Your task to perform on an android device: I wish to monitor my everyday exercise and activity. In order to do this, create an account in the Google Fit app.
Image 0: 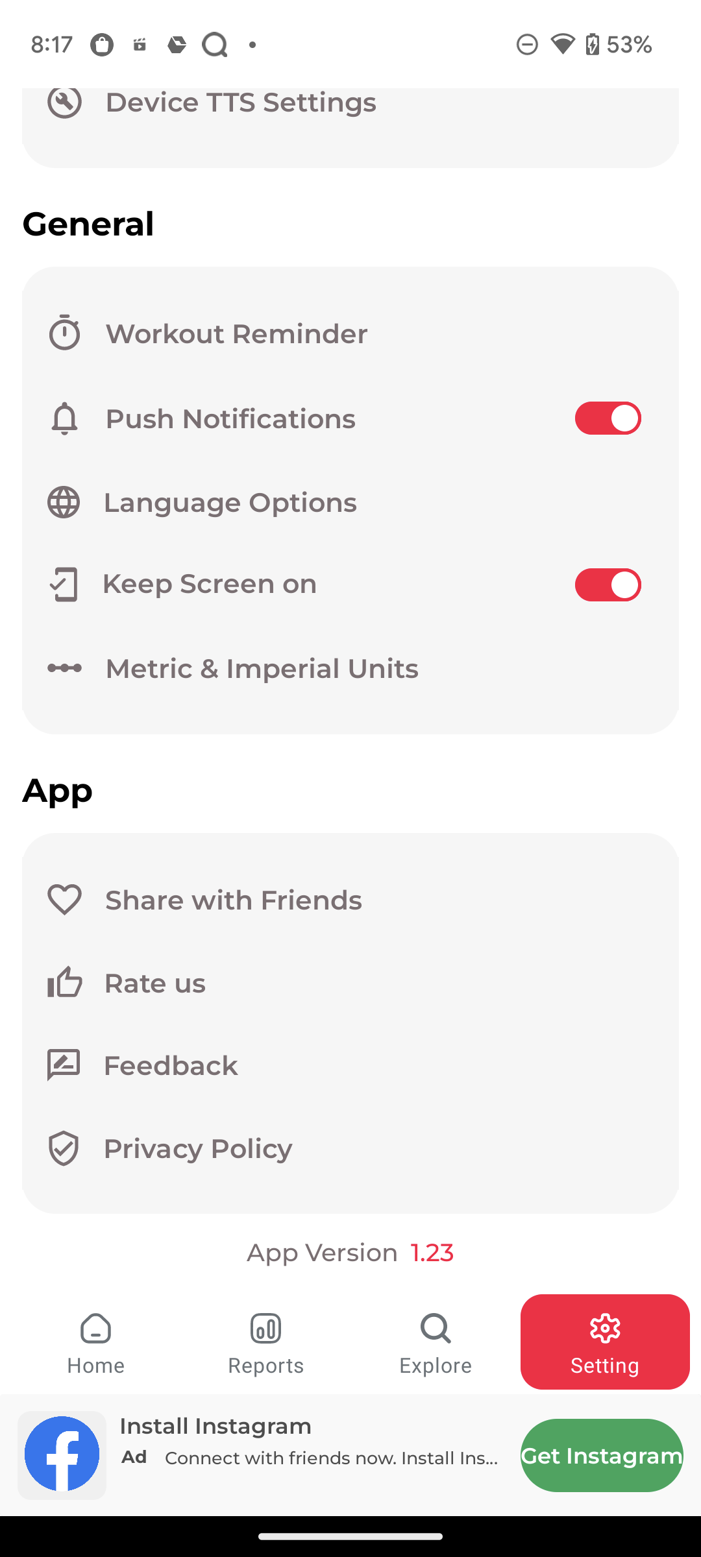
Open Fit App
Step 0: open app "Fit"
Image 1: 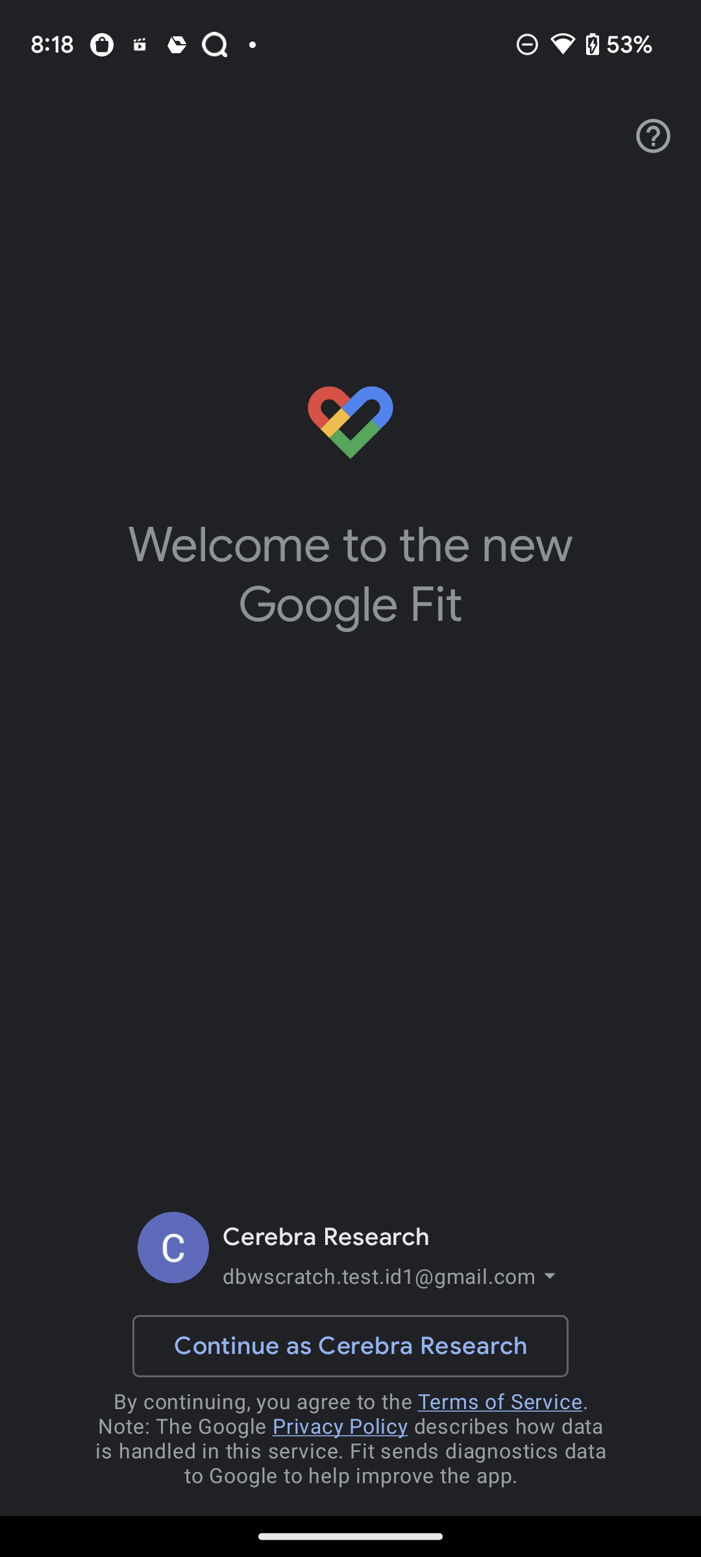
Click on the Drop down of Cerebra Research
Step 1: click (379, 1275)
Image 2: 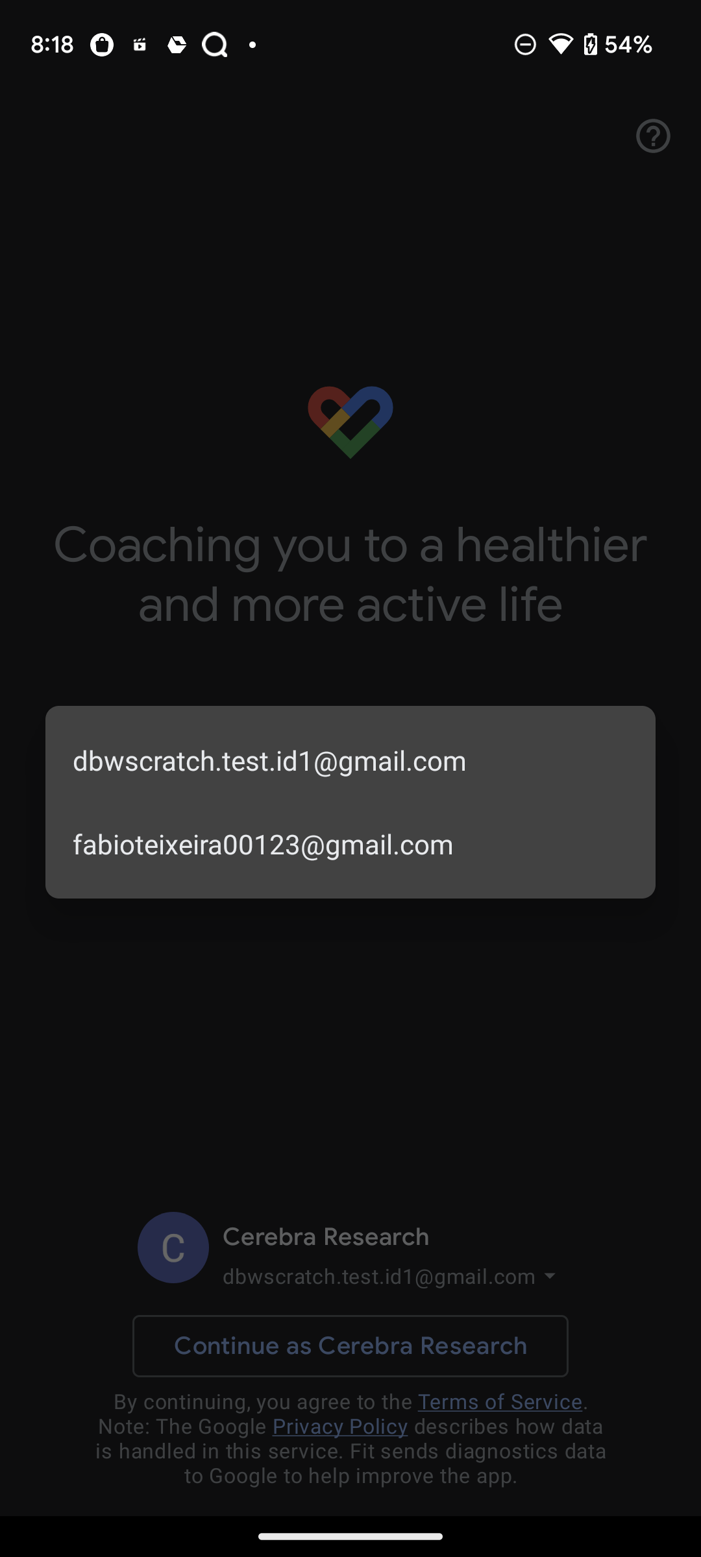
Select fabioteixeira00123@gmail.com
Step 2: click (350, 843)
Image 3: 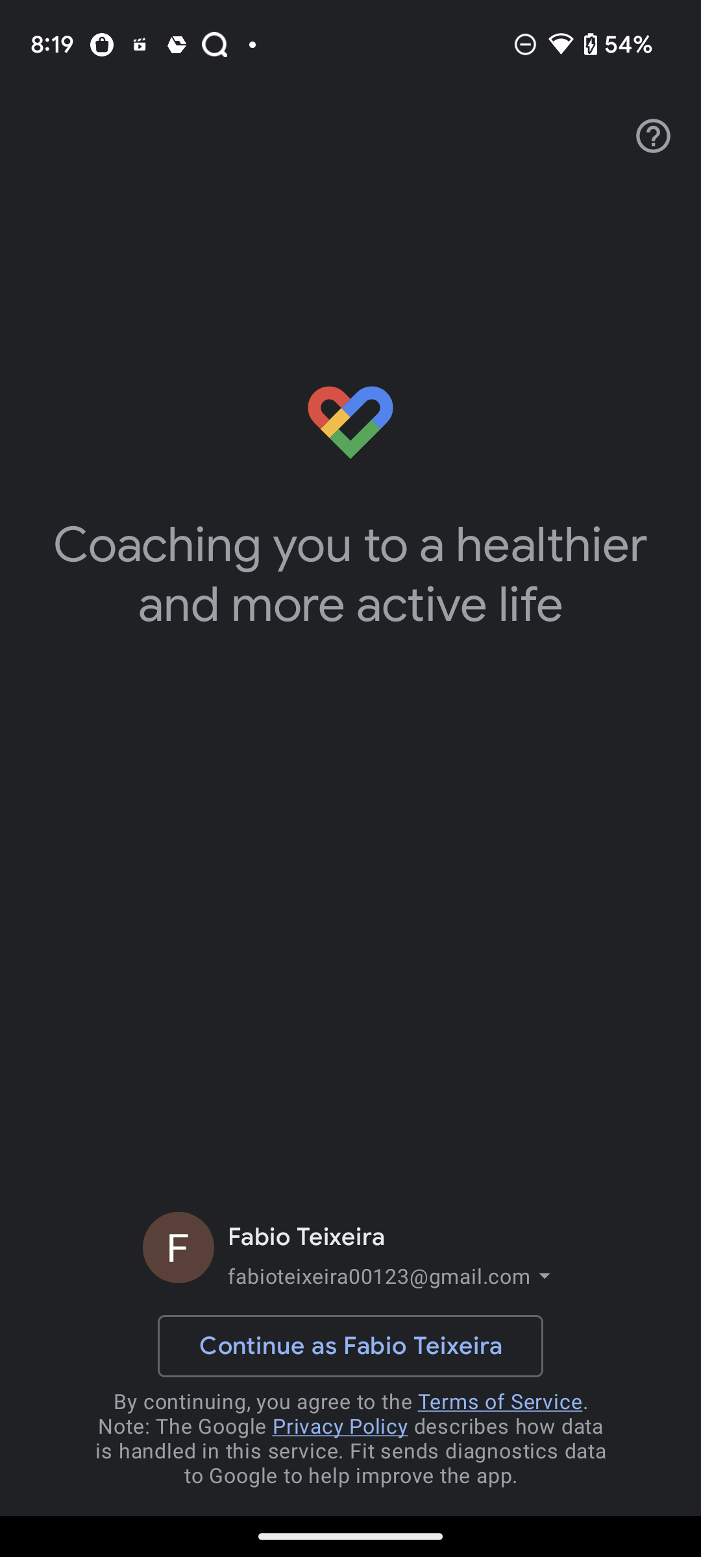
Click on Continue as Fabio Teixeira
Step 3: click (350, 1346)
Image 4: 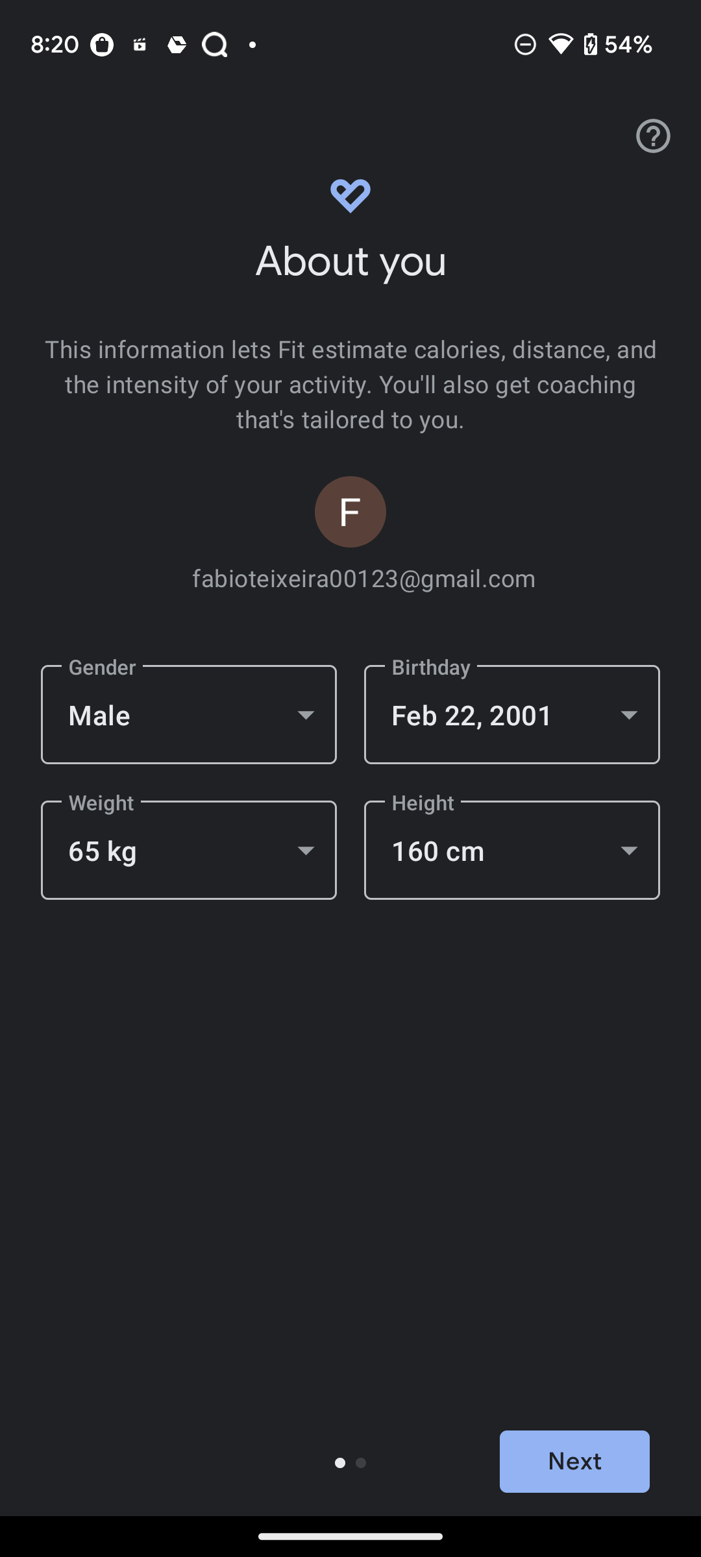
Click on Next at the bottom right corner of the screen
Step 4: click (574, 1461)
Image 5: 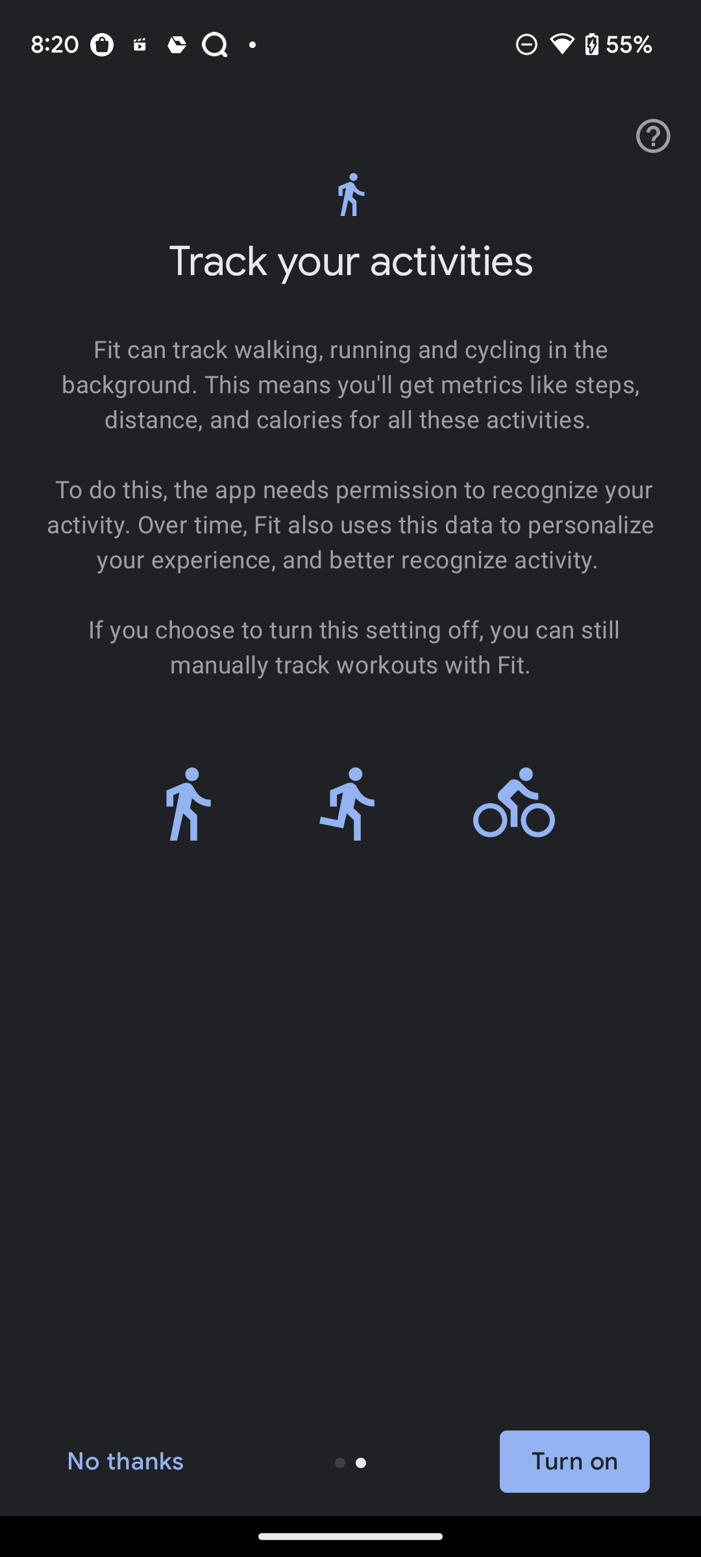
Click on Turn On at the bottom right corner of the screen
Step 5: click (574, 1461)
Image 6: 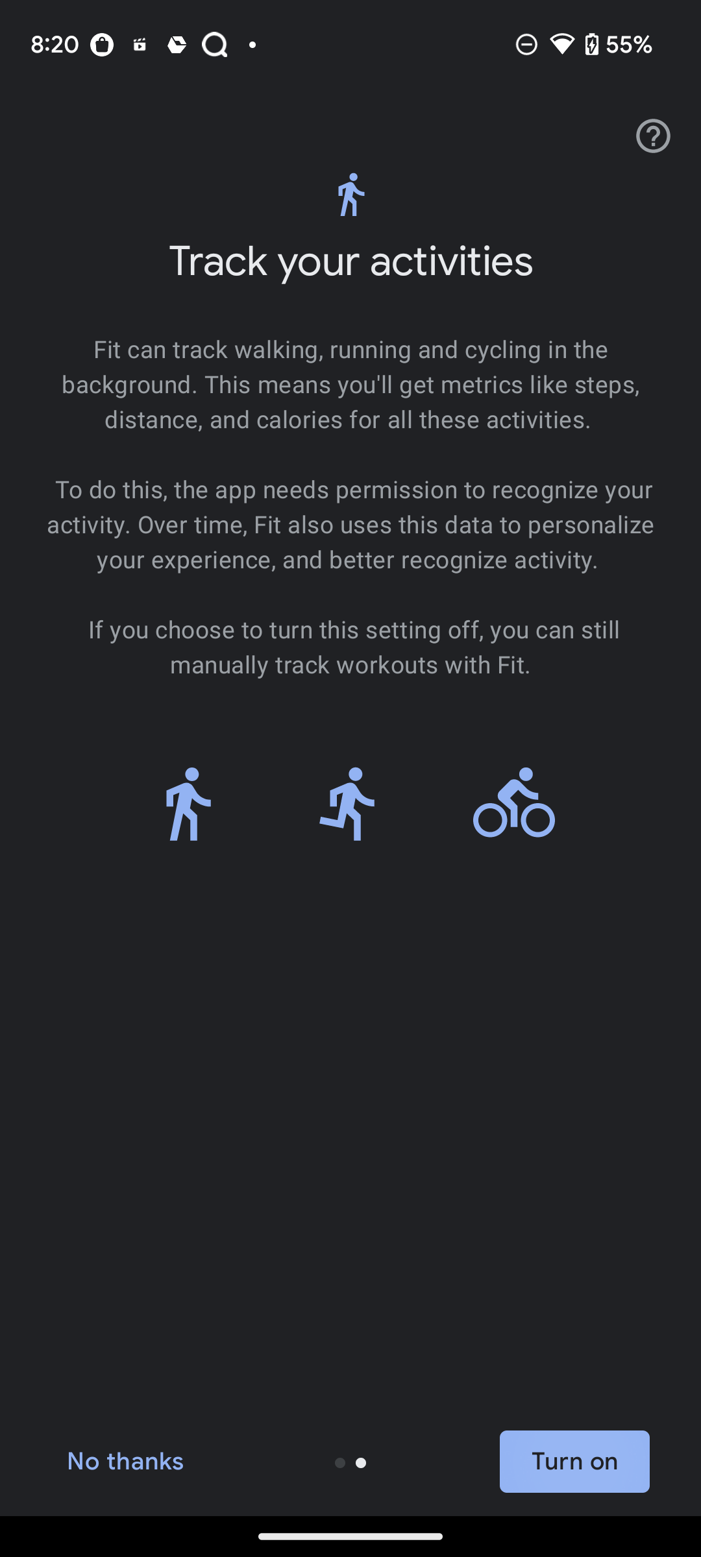
Click on Turn On at the bottom right corner of the screen
Step 6: wait